Your task to perform on an android device: In the My Workout Plan app, I should use the summary to track my progress if I want to keep myself motivated to work out.
Image 0: 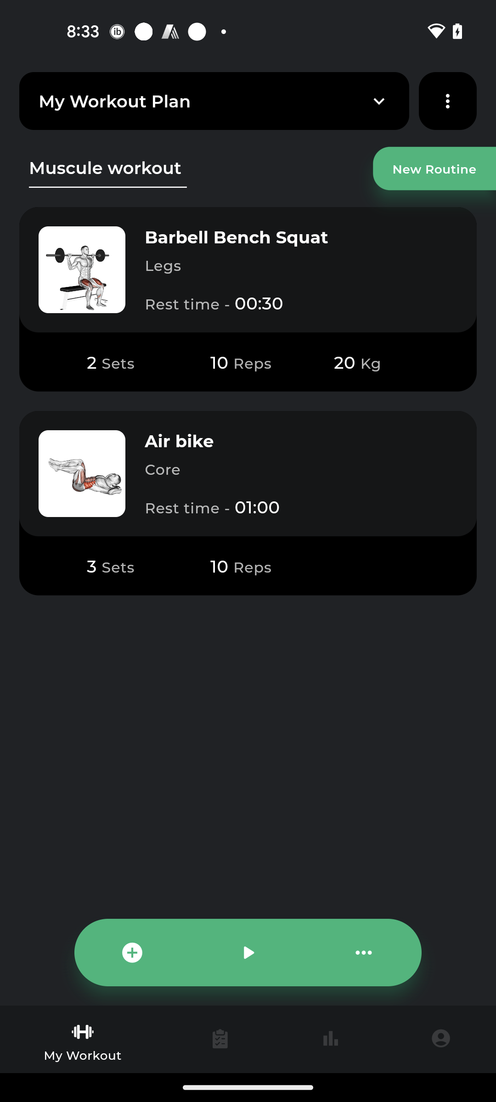
Go to the Progress tab
Step 0: click (331, 1039)
Image 1: 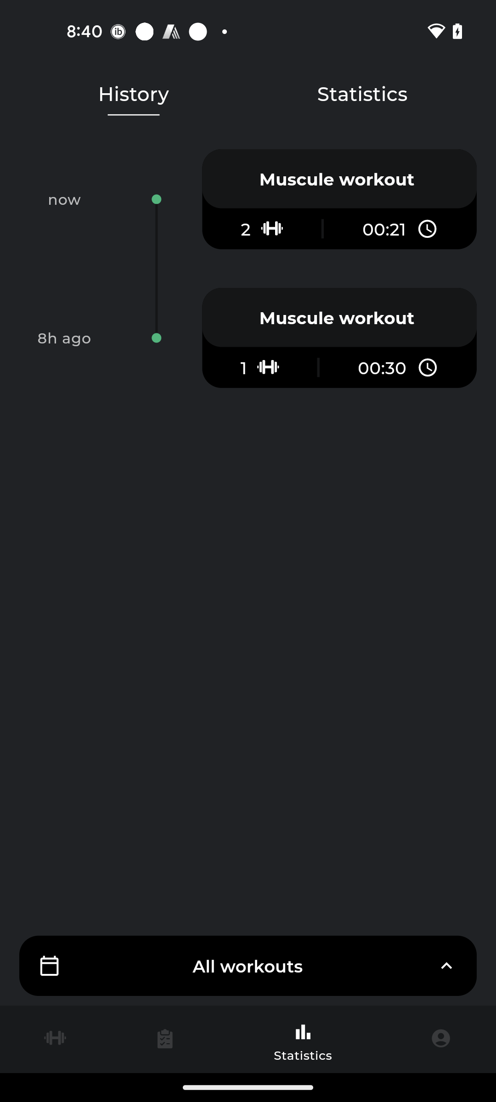
Click on the first muscule workout
Step 1: click (248, 199)